Your task to perform on an android device: Since I want to prepare dessert this week, I will browse the category of desserts on the Bigoven app.
Image 0: 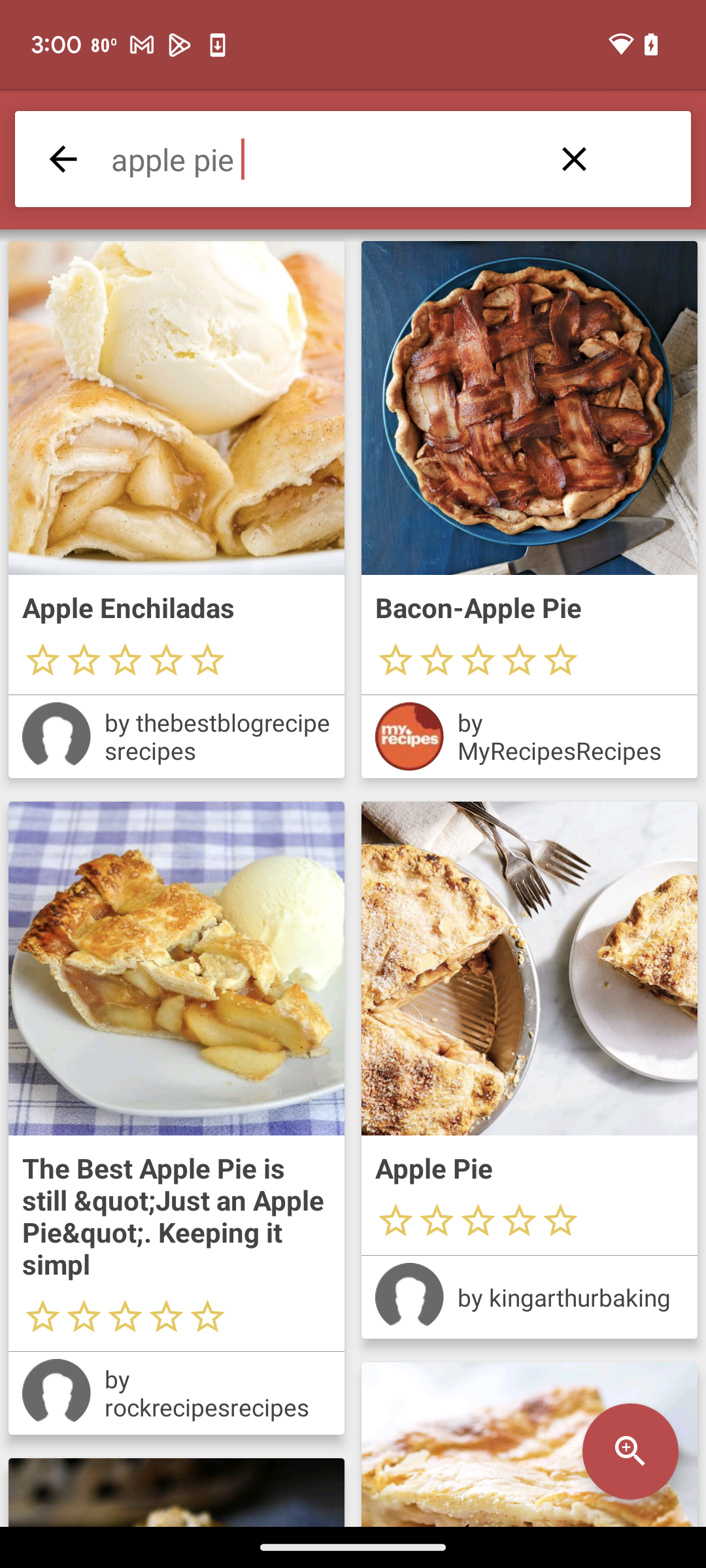
Go back
Step 0: press back button
Image 1: 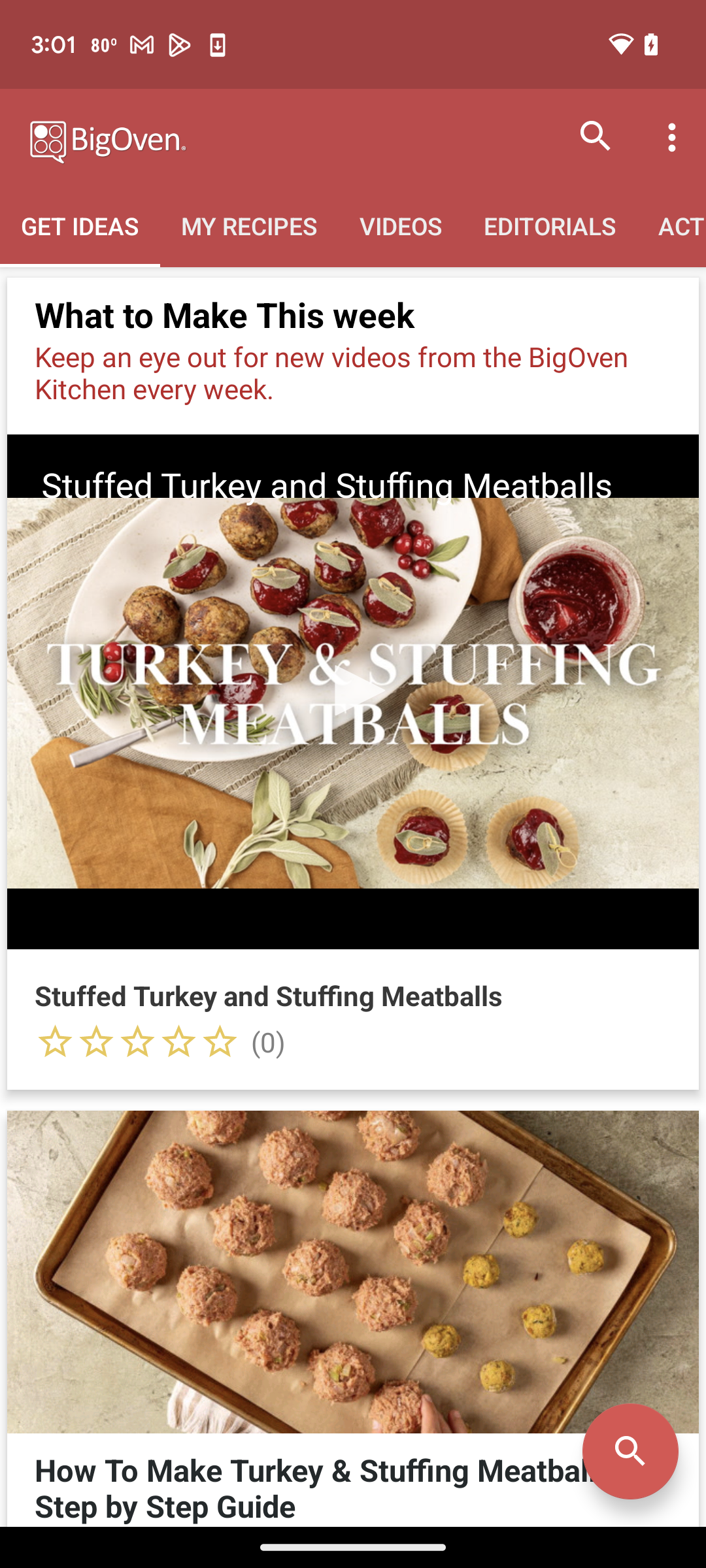
Click on the search icon
Step 1: click (353, 1480)
Image 2: 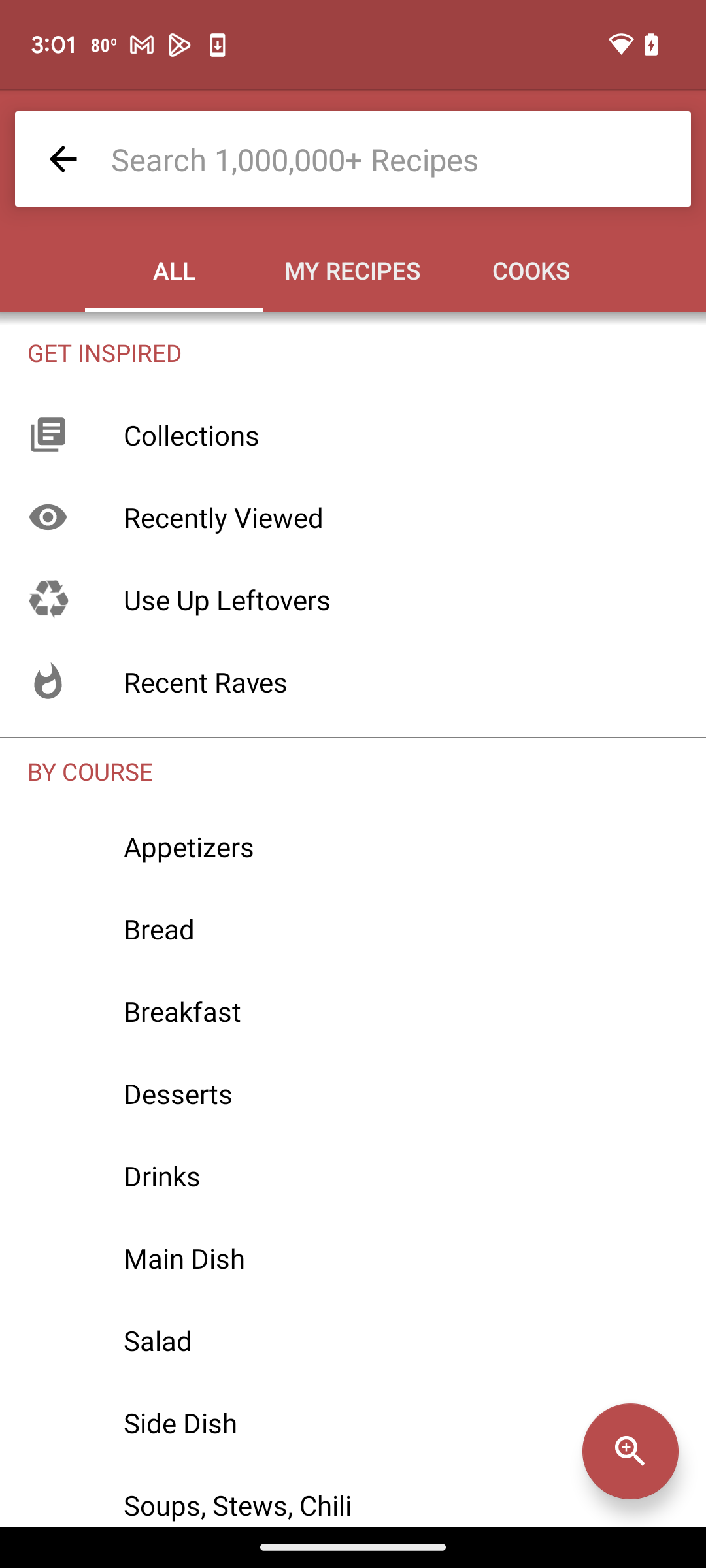
Click on Desserts
Step 2: click (373, 1093)